Your task to perform on an android device: In the PowePoint App, add the text The Hunter to the first slide of the opened Presentation .
Image 0: 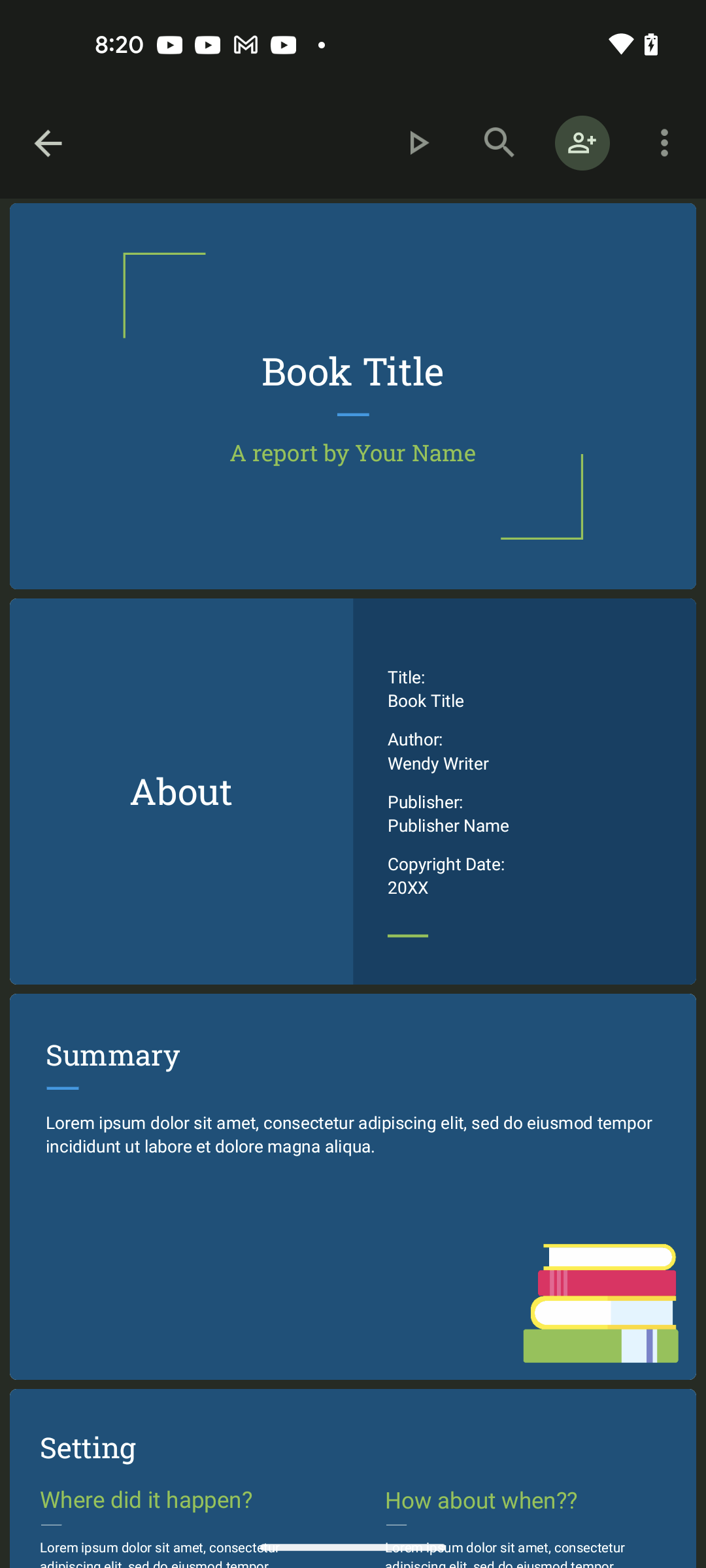
Open the PowerPoint app
Step 0: open app "PowerPoint"
Image 1: 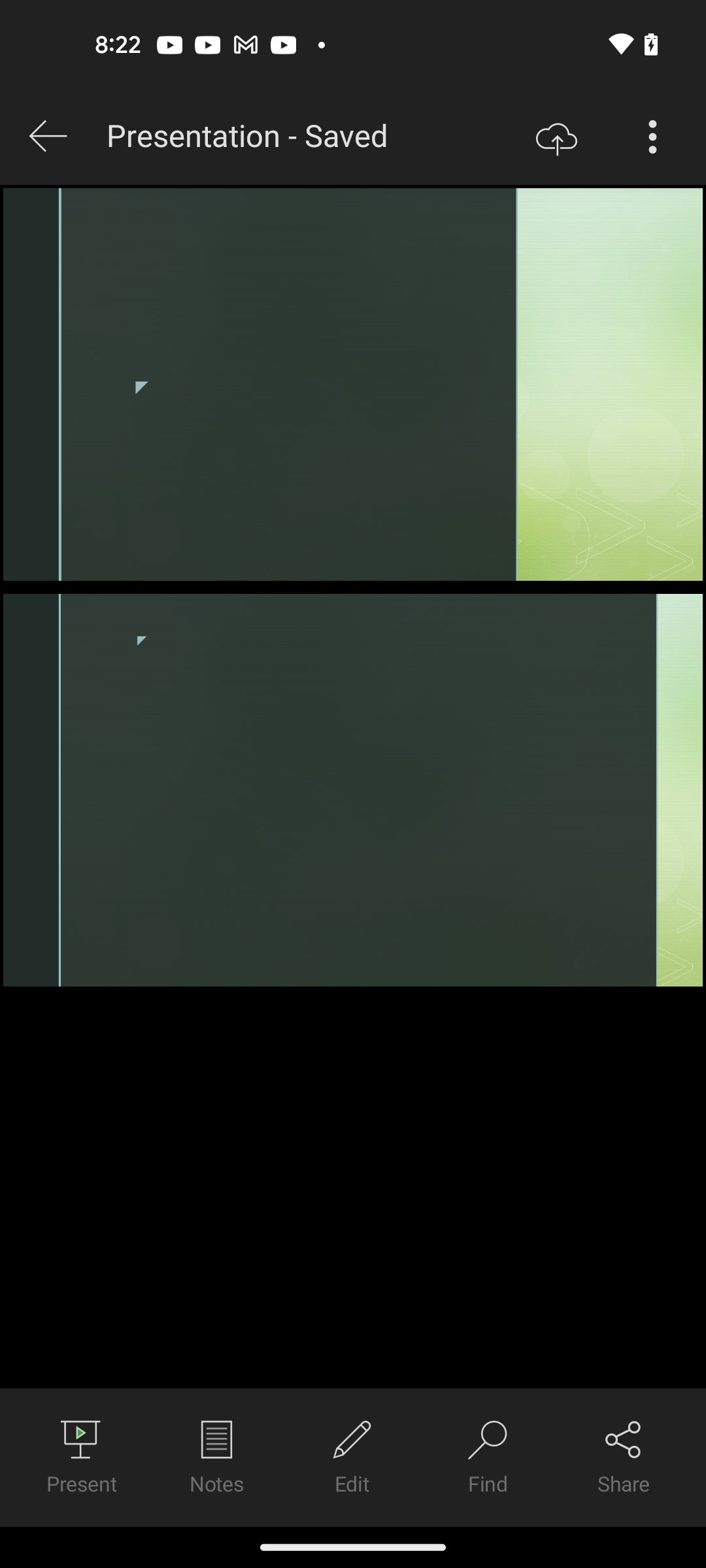
Click on the first slide of the presentation
Step 1: click (353, 384)
Image 2: 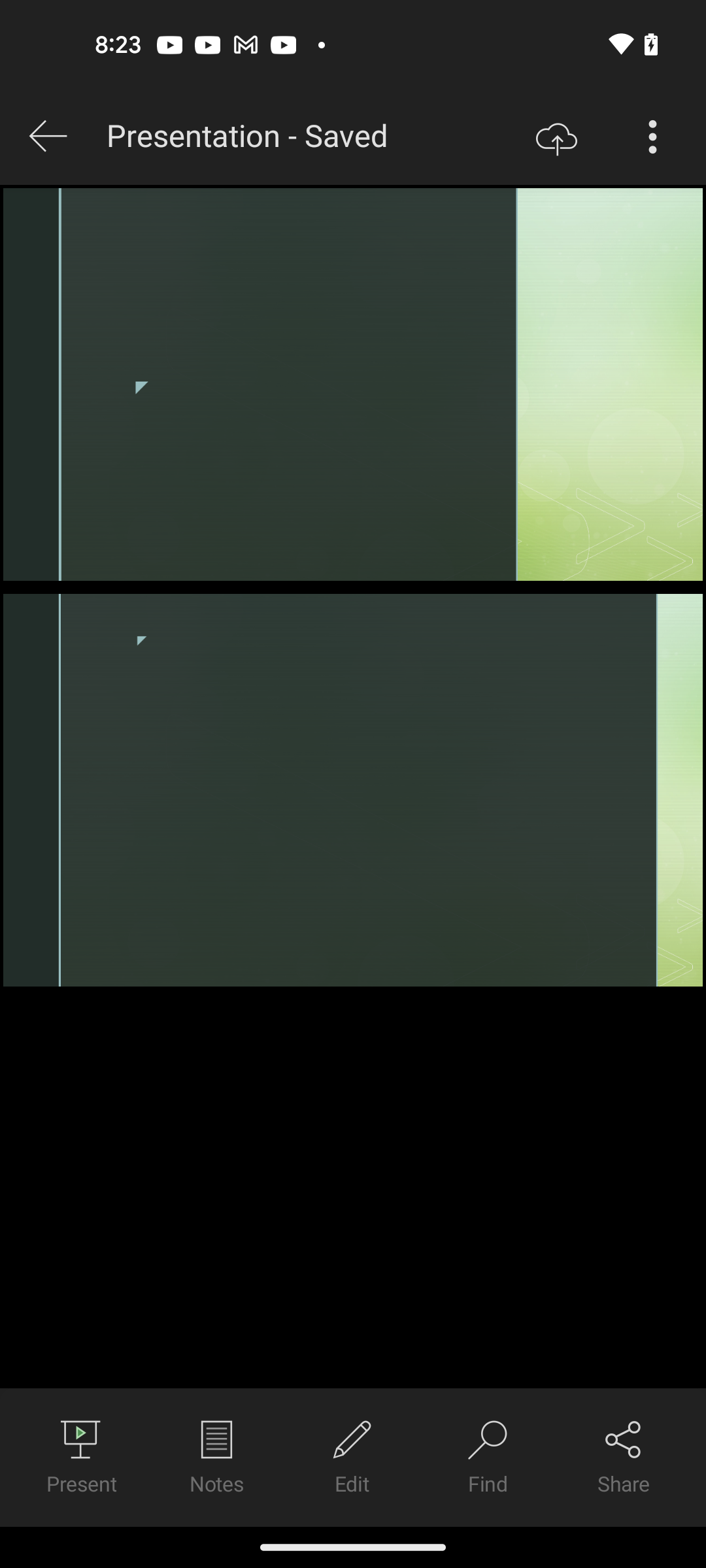
Click on the first slide of the presentation
Step 2: click (353, 384)
Image 3: 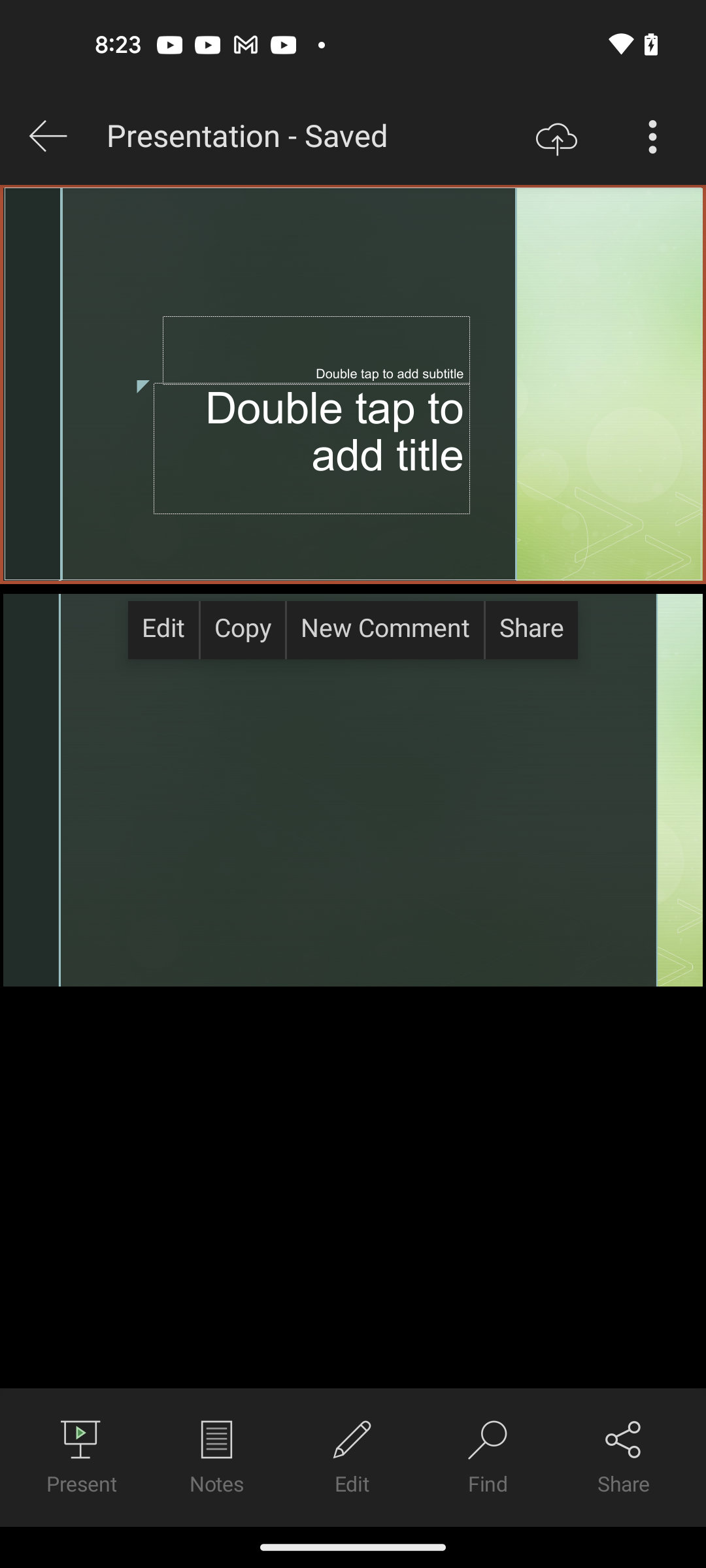
Go to the add title section
Step 3: click (353, 384)
Image 4: 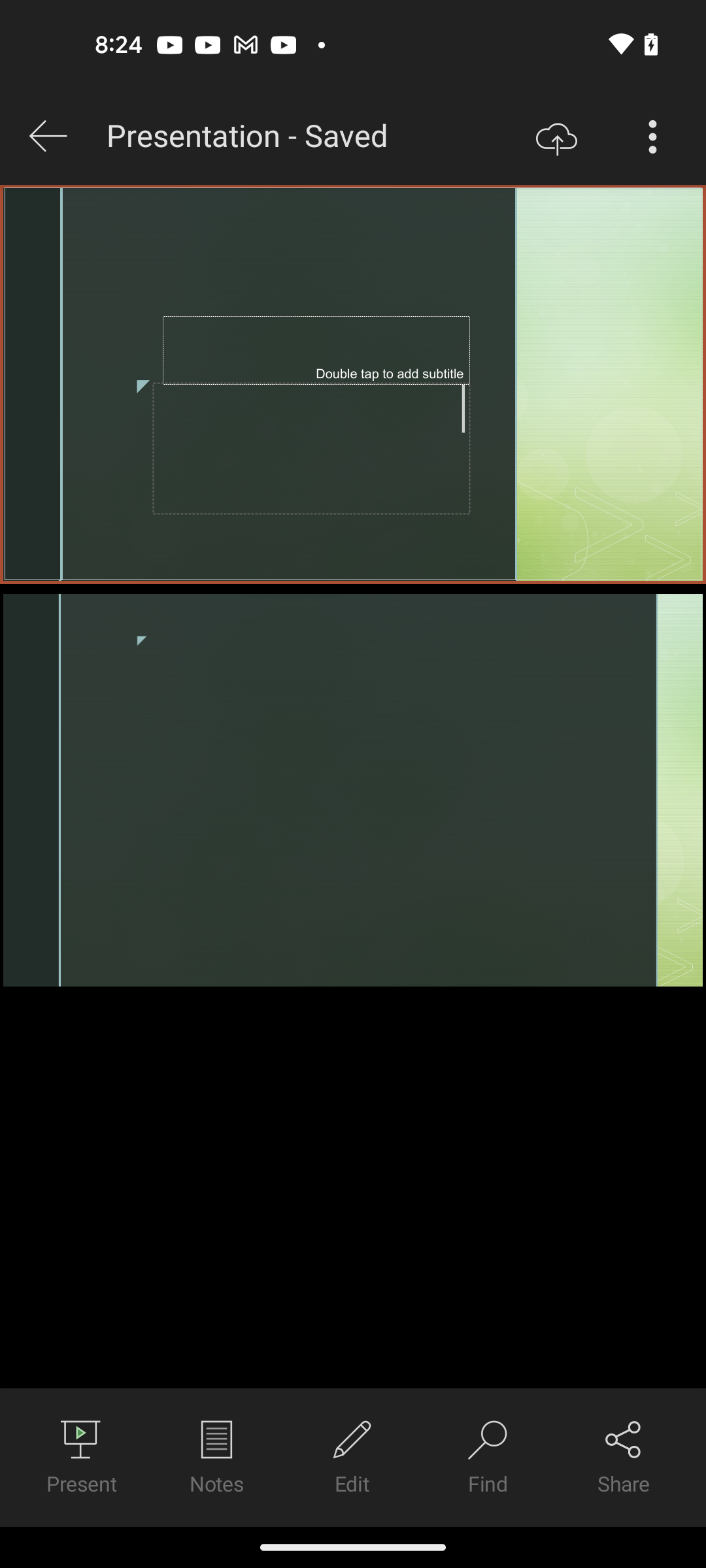
Add the title The Hunter
Step 4: type "The Hunter"